Your task to perform on an android device: I want to be sure of the Wadfow drill machine. Read the reviews of this product in the Flipkart app.
Image 0: 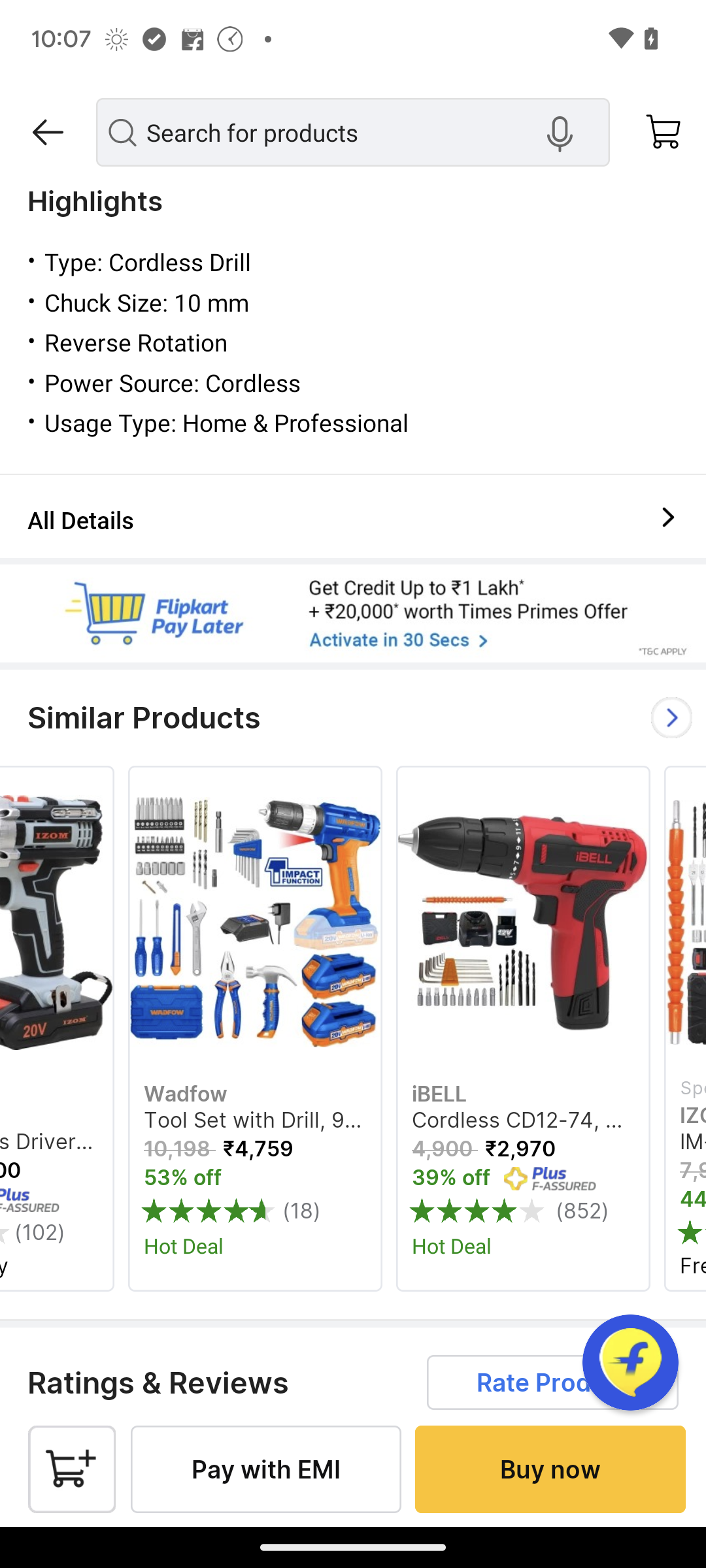
Swipe down to read the reviews of the product.
Step 0: scroll down